Your task to perform on an android device: Open the Plantum app and create a garden plan for foxtail fern including seeds, water and light required
Image 0: 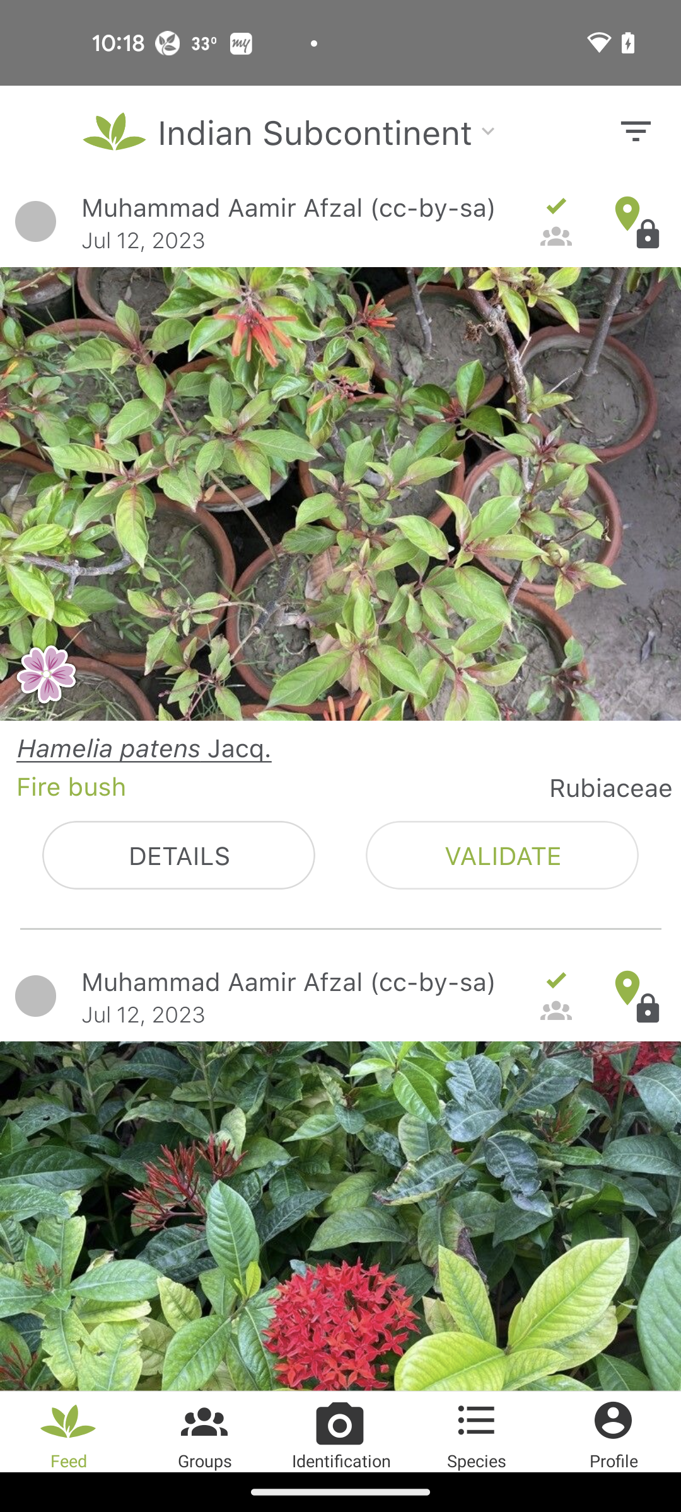
Open Plantum app
Step 0: open app "Plantum"
Image 1: 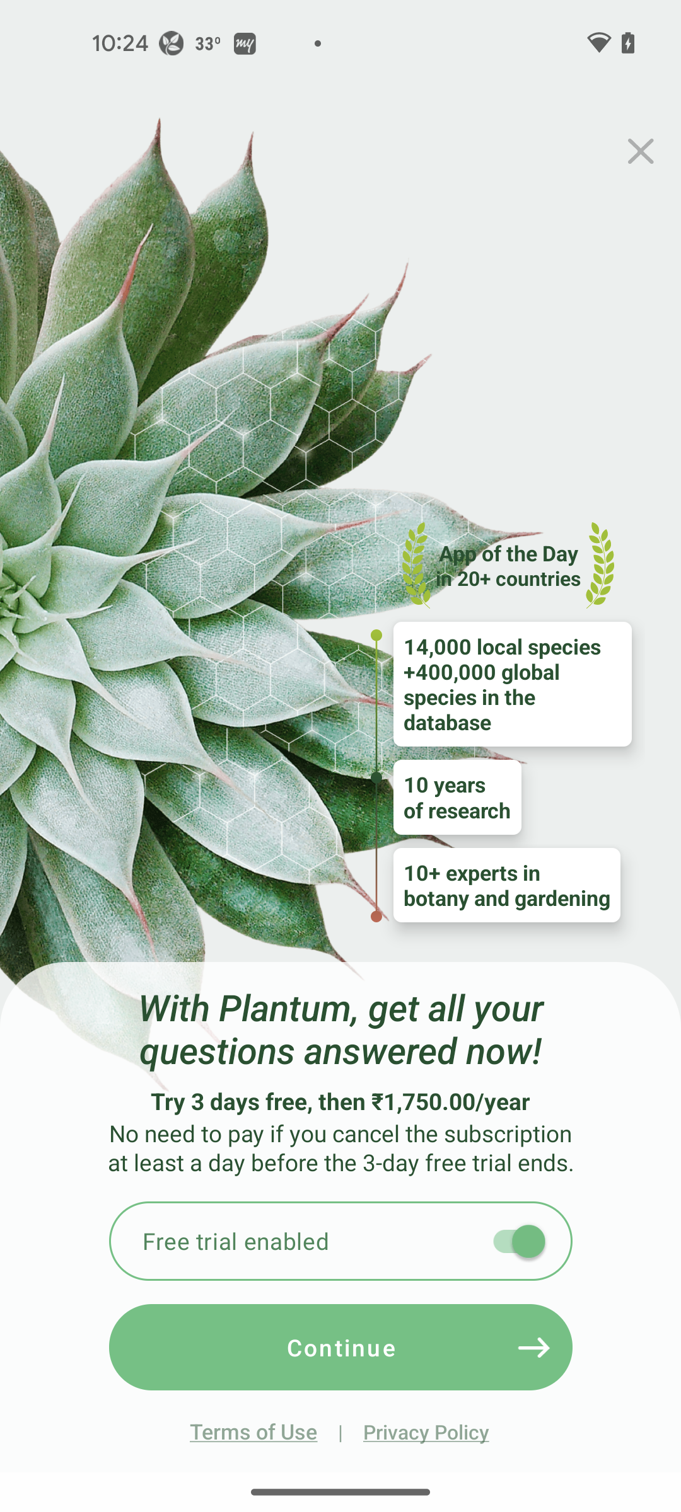
close current tab
Step 1: click (641, 152)
Image 2: 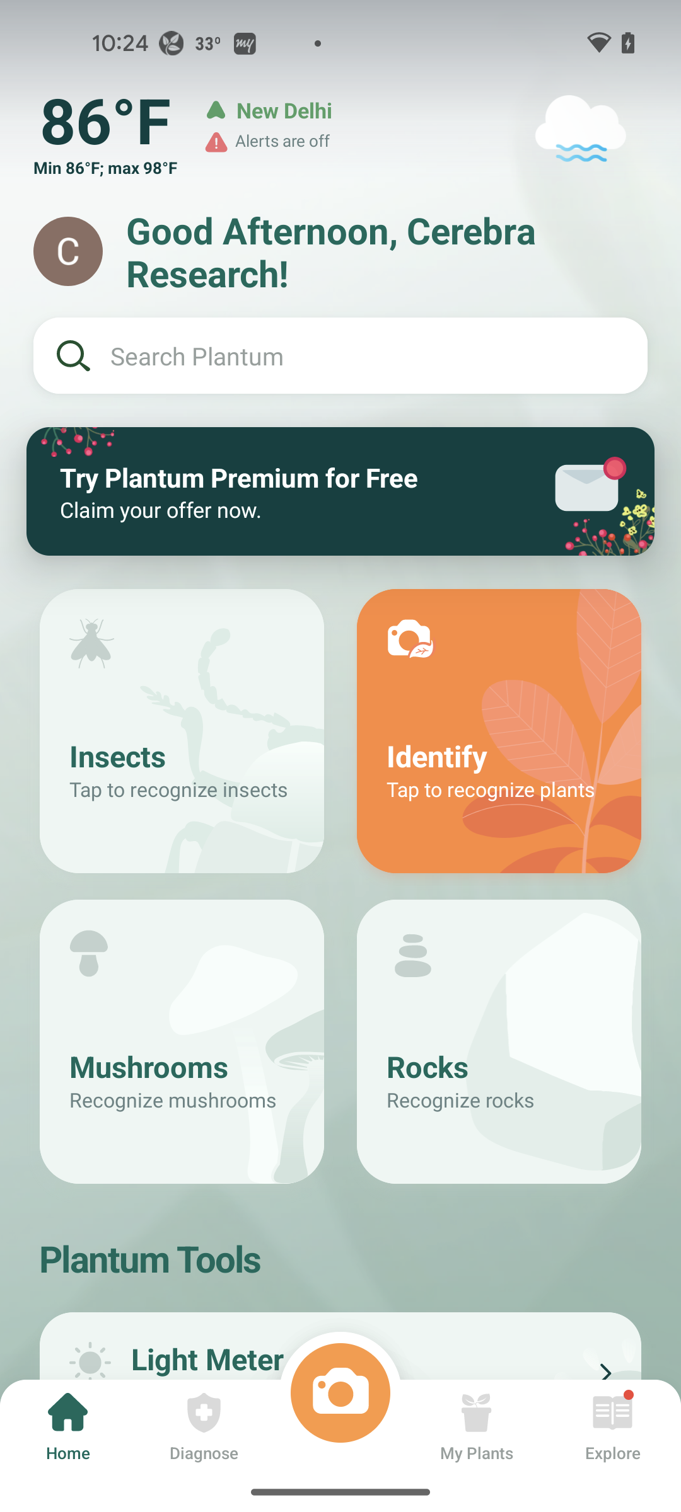
click on my plants tab
Step 2: click (477, 1428)
Image 3: 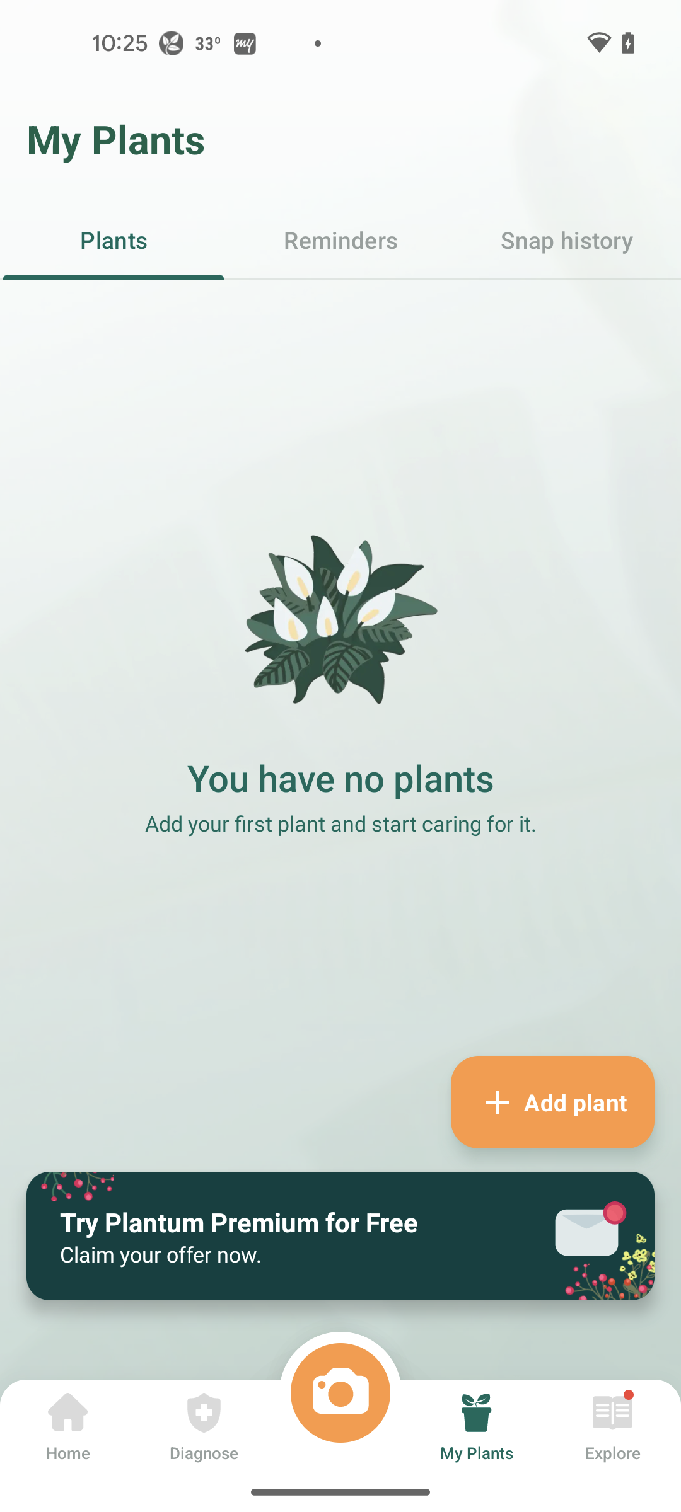
click on add plant
Step 3: click (552, 1102)
Image 4: 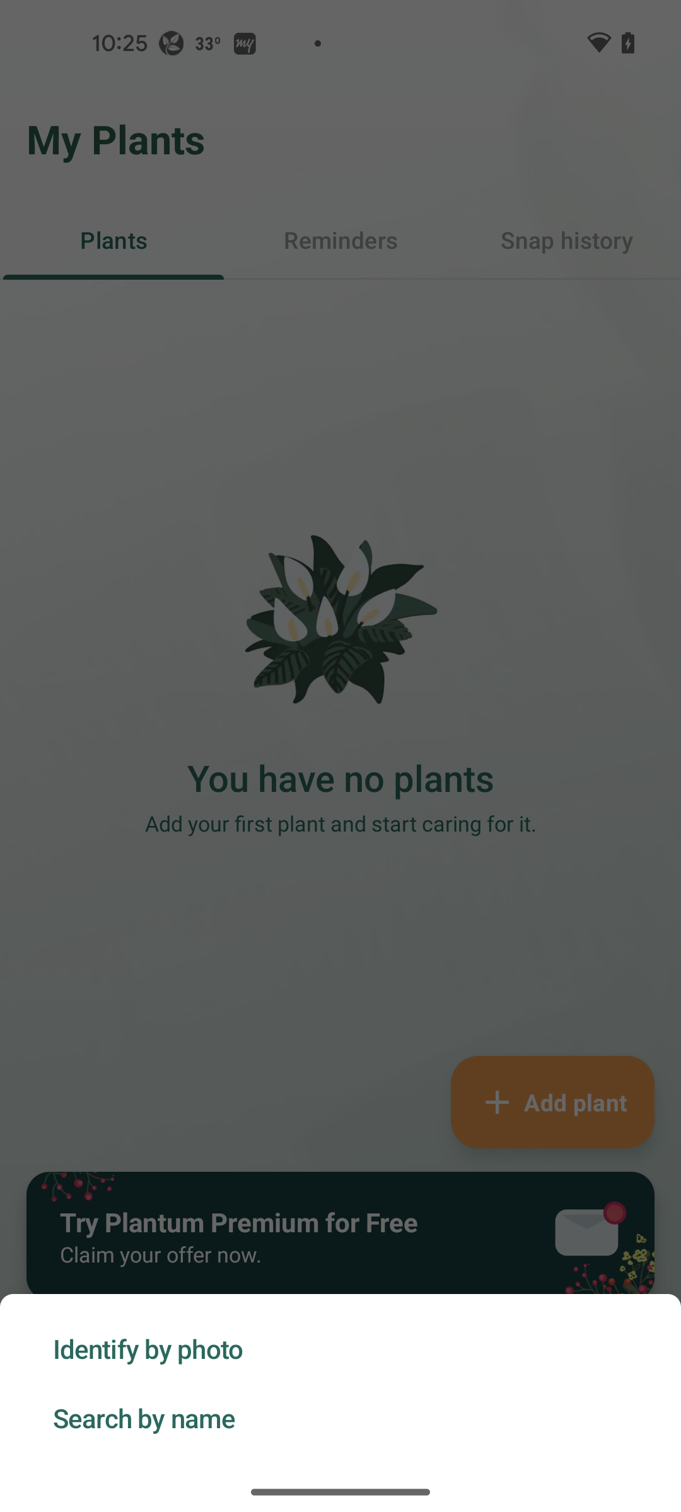
select search by name
Step 4: click (340, 1417)
Image 6: 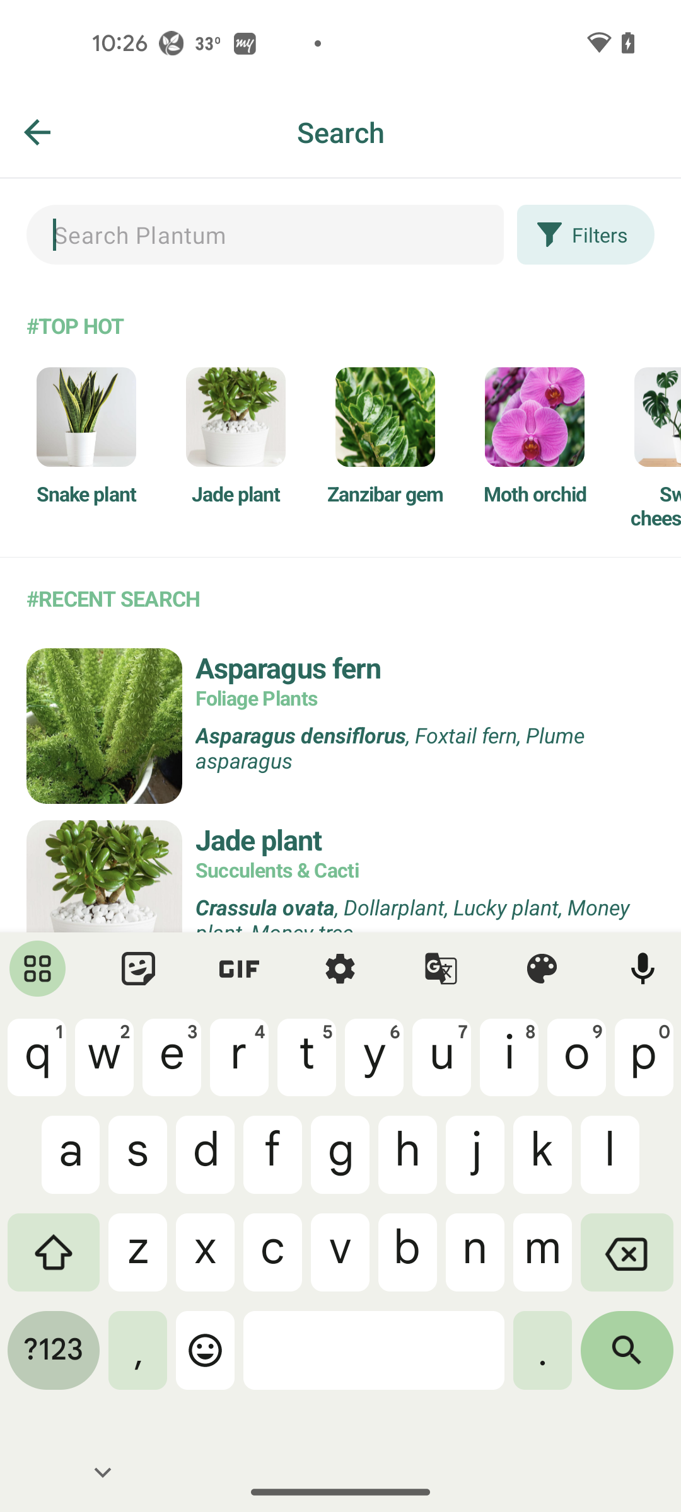
search for foxtail fern
Step 6: type "foxtail fern"
Image 7: 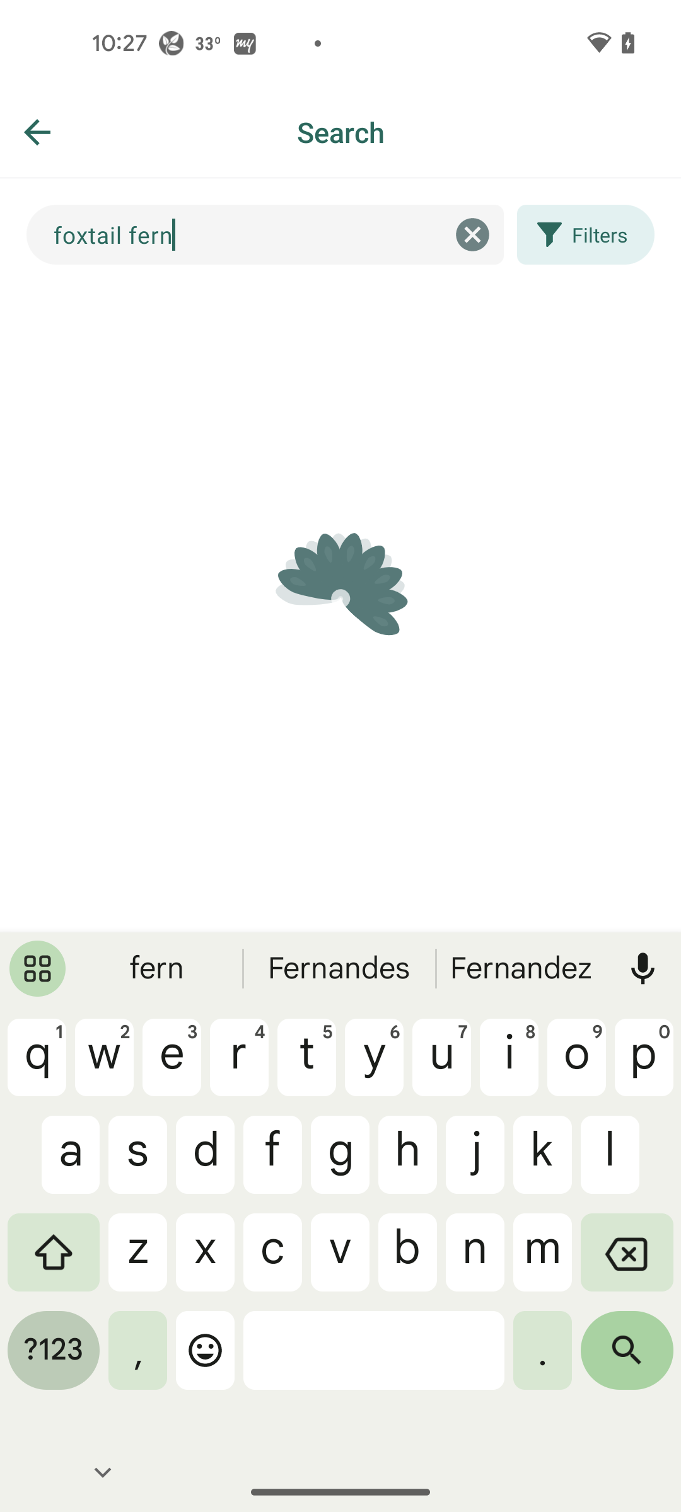
search for foxtail fern
Step 7: wait
Image 8: 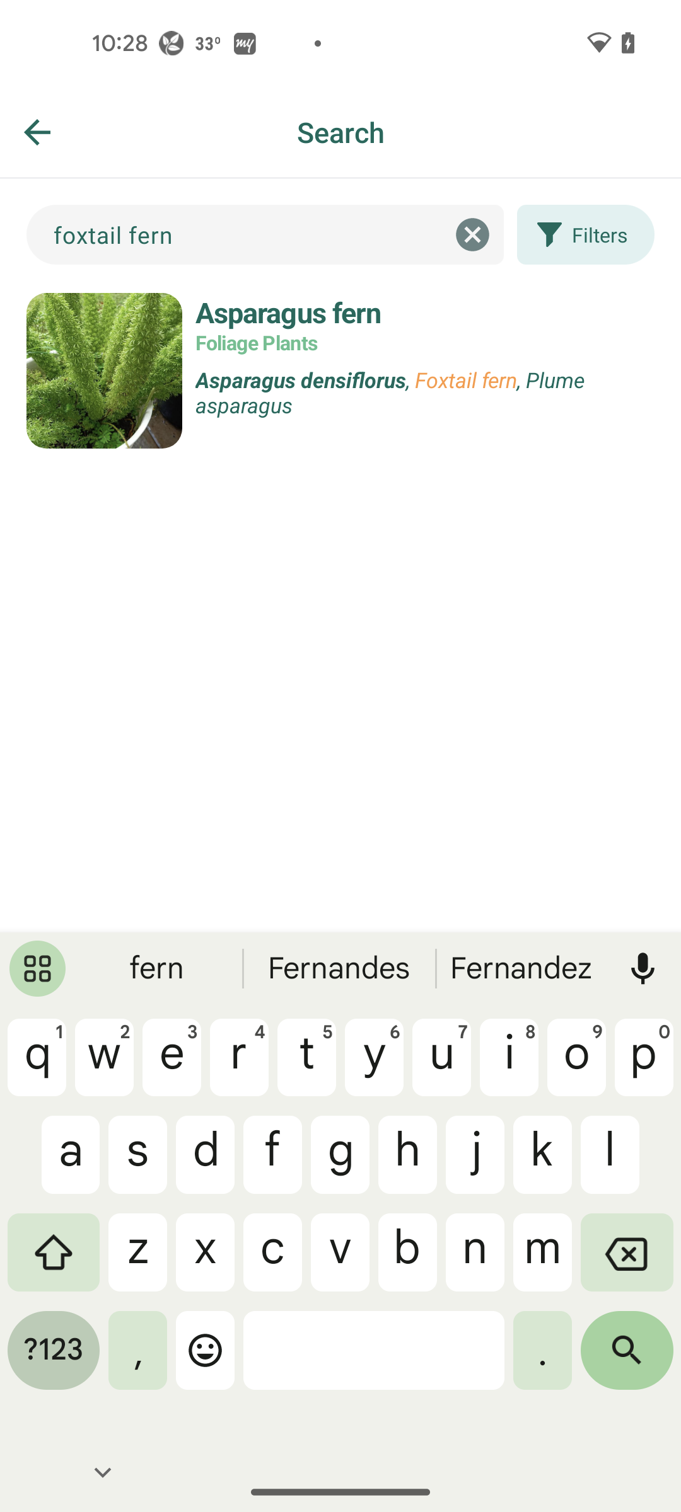
click on search result
Step 8: click (425, 312)
Image 9: 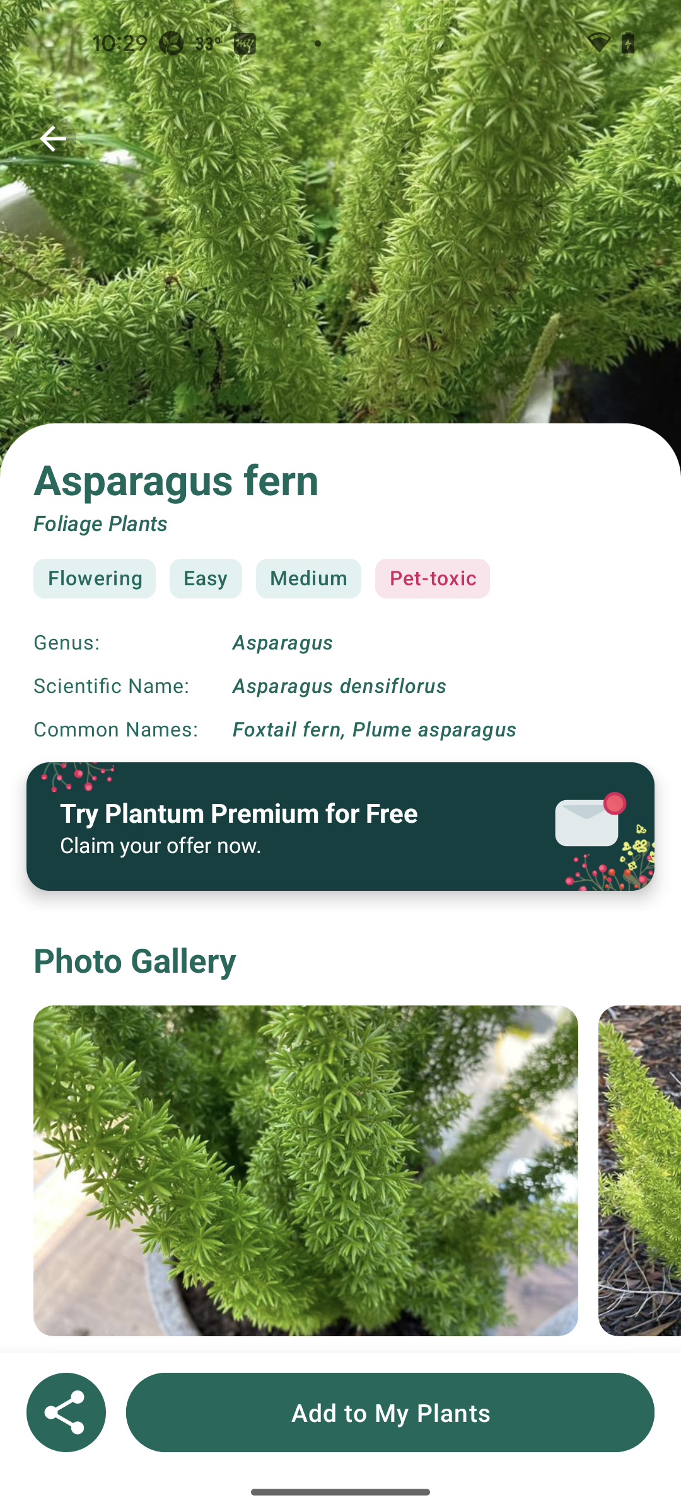
click on add to my plants
Step 9: click (390, 1412)
Image 10: 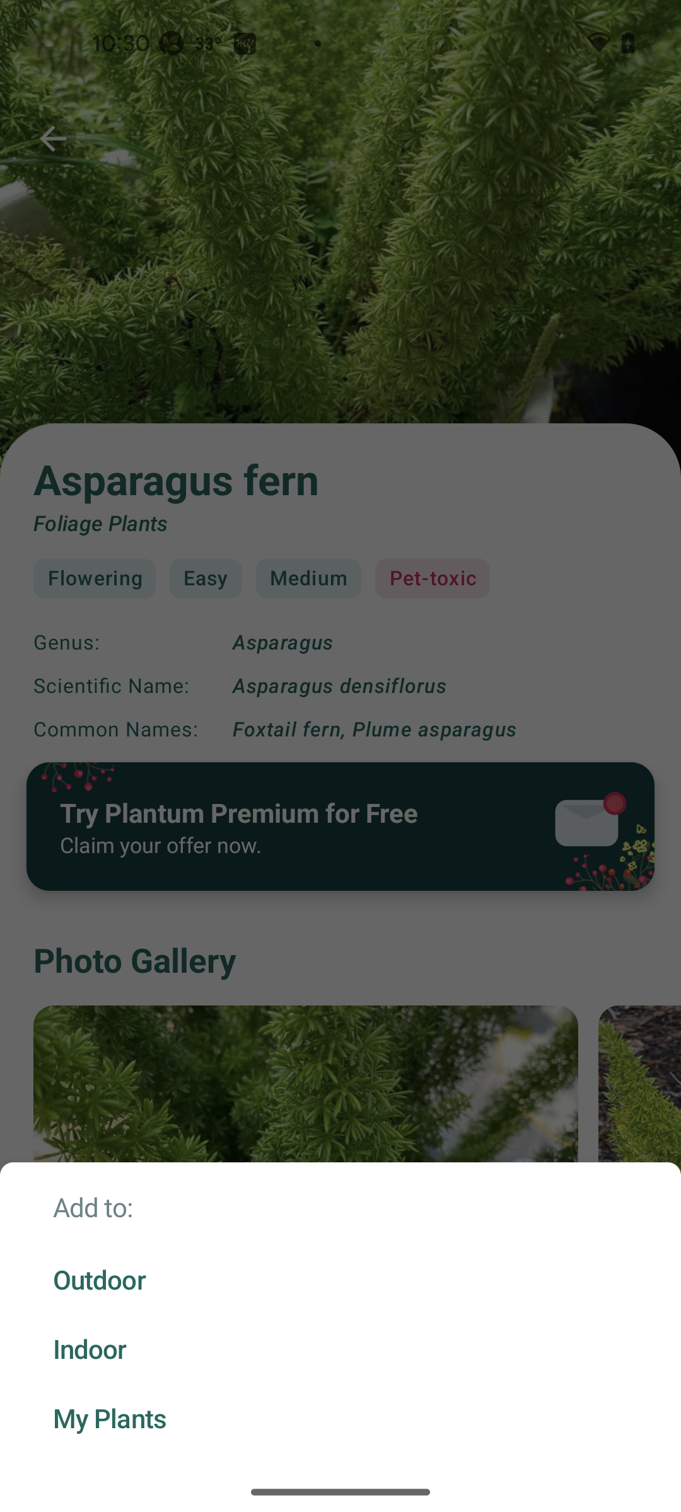
select my plants
Step 10: click (340, 1417)
Image 11: 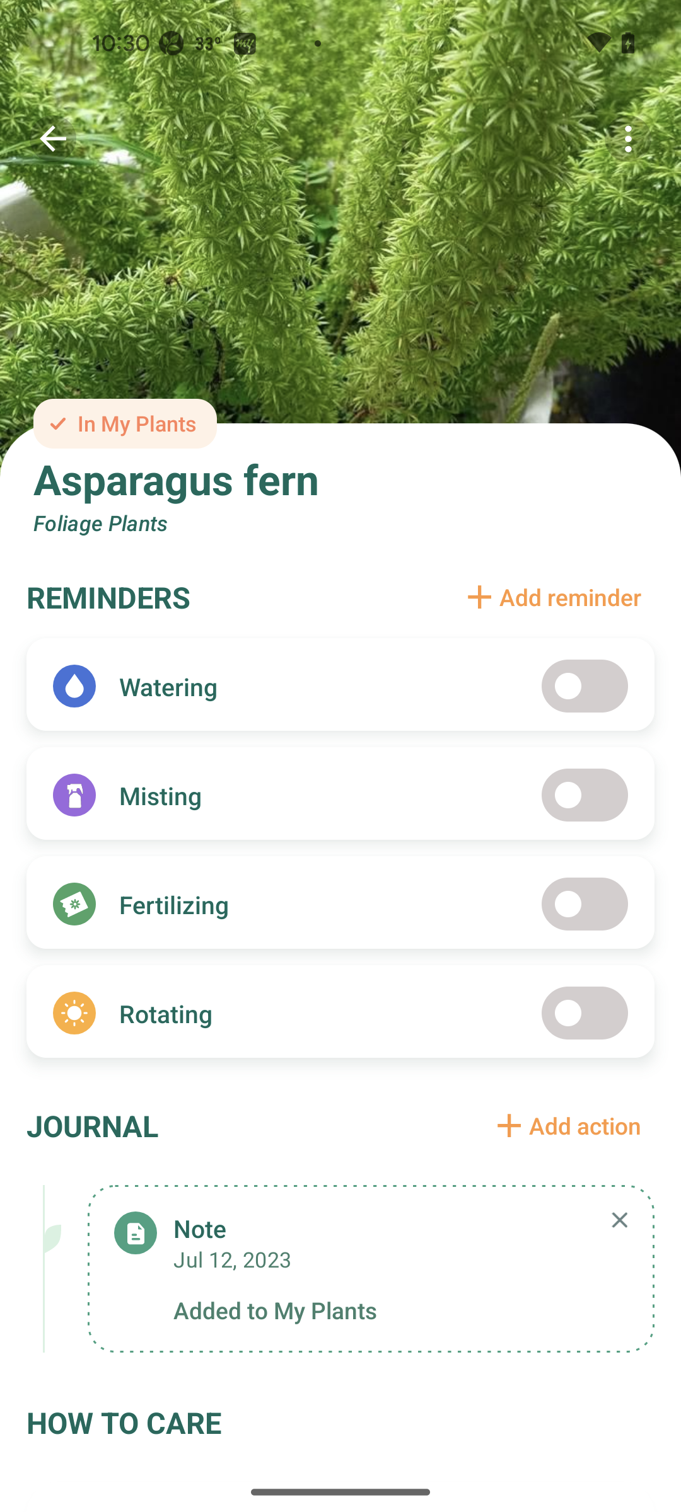
swipe up to check care
Step 11: scroll down